Your task to perform on an android device: Open the Nimbus Note app and Make a new note with the title Central Highland  and enter about Central Highland in the notes body
Image 0: 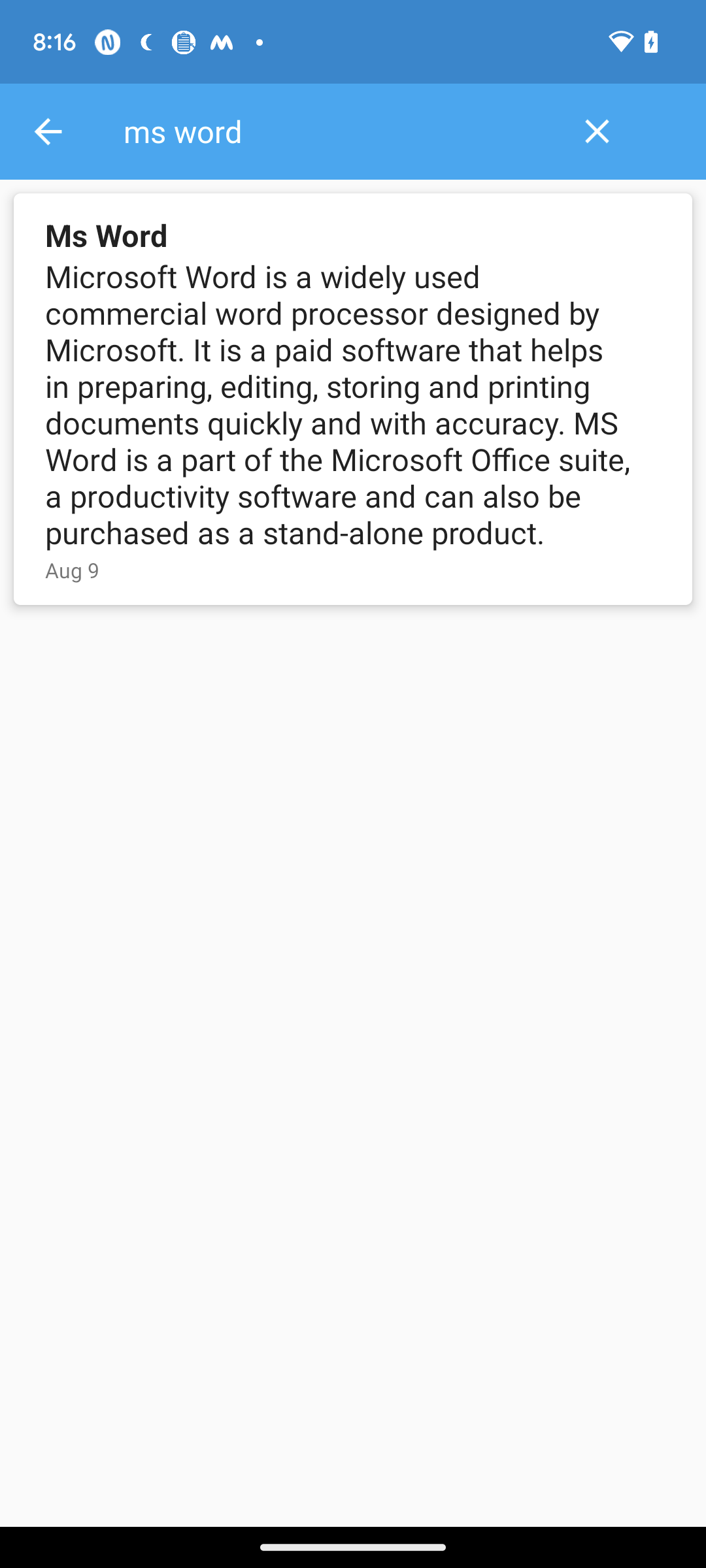
open Nimbus Notes app
Step 0: open app "Nimbus Note"
Image 1: 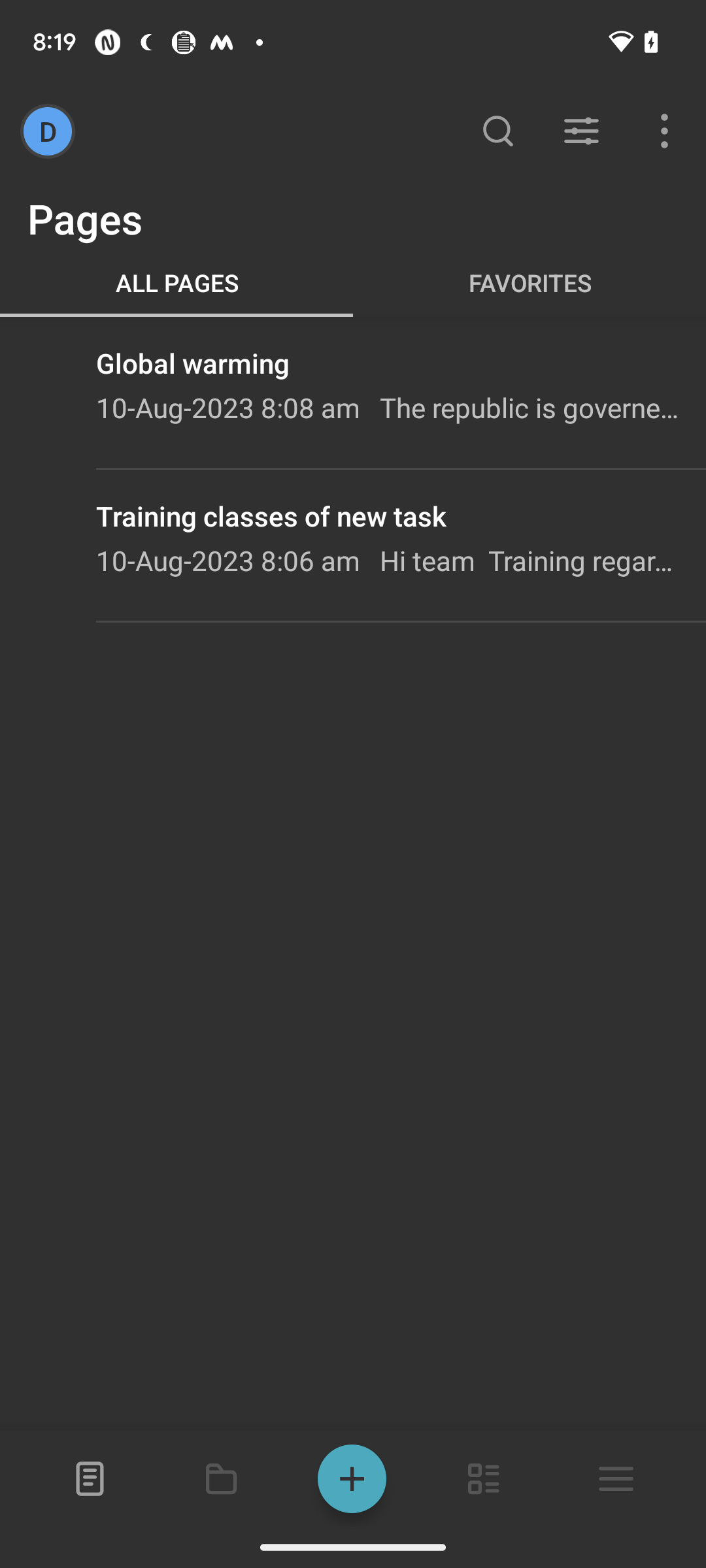
click on the plus button at the bottom of the screen
Step 1: click (351, 1478)
Image 2: 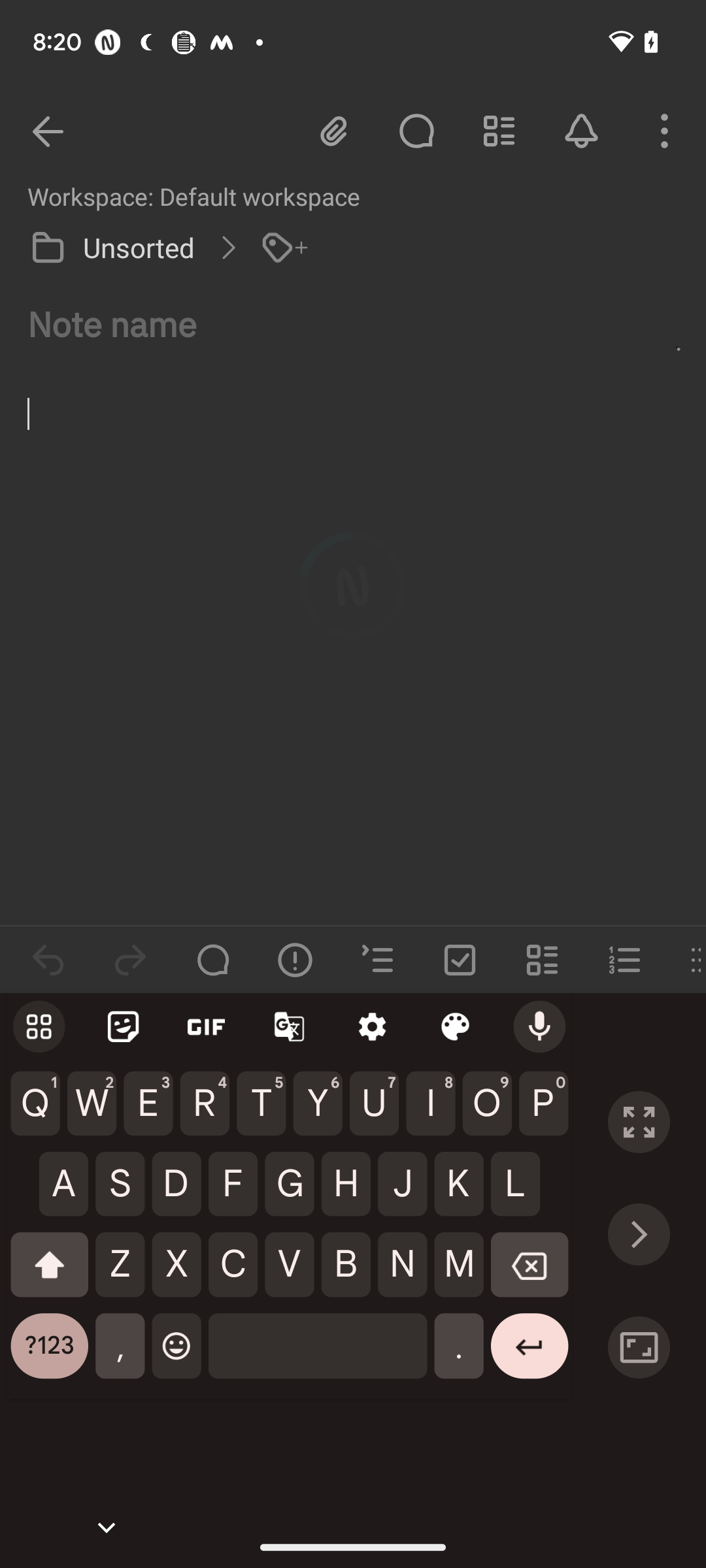
Enter Central Highland 
Step 2: type "Central Highland"
Image 3: 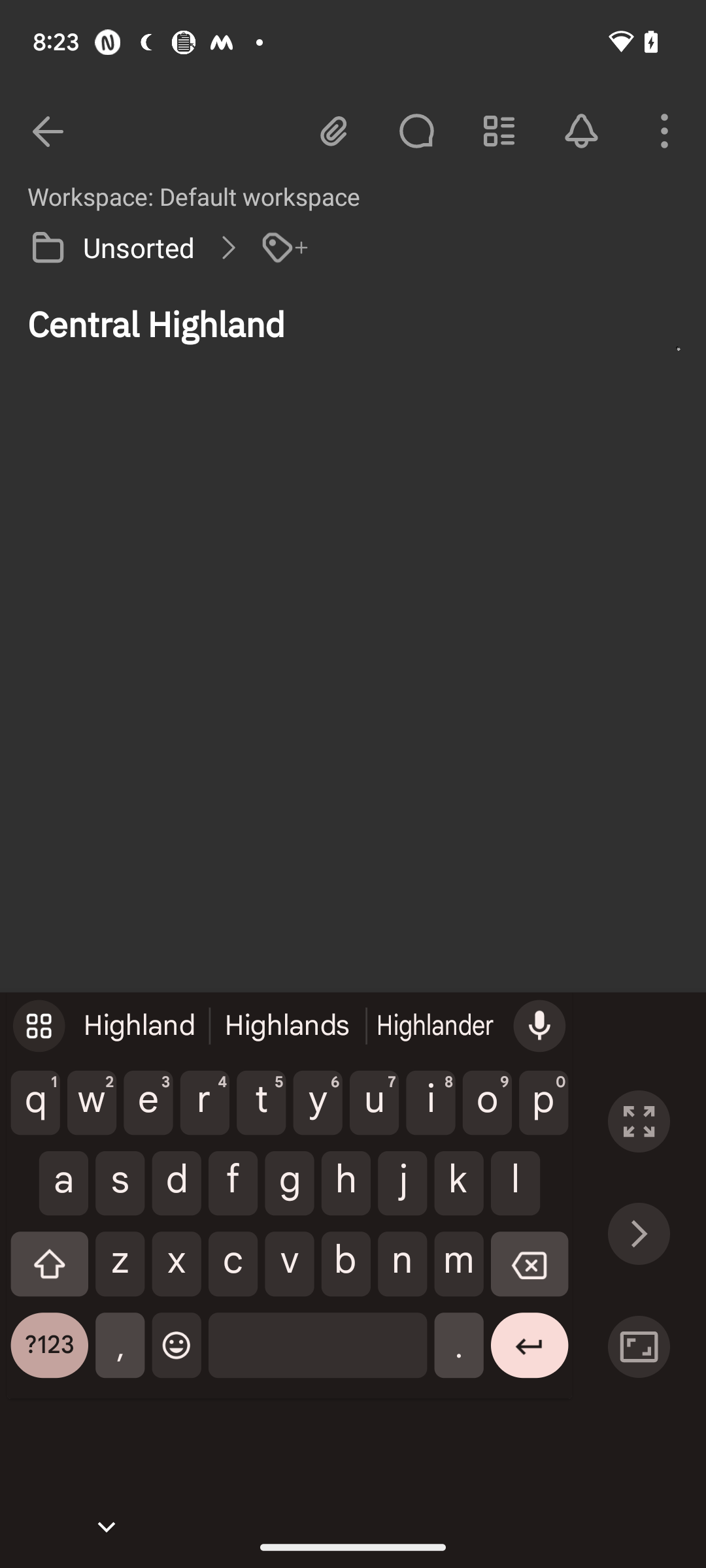
enter Central Highlands is a tableland of uneven surface, from 1500 to 2500 ft above the sea. It has fertile lands which help us to grow a variety of crops. The Satpura stretch which is the part of Central Highlands includes Rajpipla Hills, Nimar Plateau, the Pachmarhi Hills and the Mahadeo Hills.
Step 3: type "Central Highlands is a tableland of uneven surface, from 1500 to 2500 ft above the sea. It has fertile lands which help us to grow a variety of crops. The Satpura stretch which is the part of Central Highlands includes Rajpipla Hills, Nimar Plateau, the Pachmarhi Hills and the Mahadeo Hills."